Your task to perform on an android device: I am going to use a new device , remove all my calendar data by Signing out of the calendar app
Image 0: 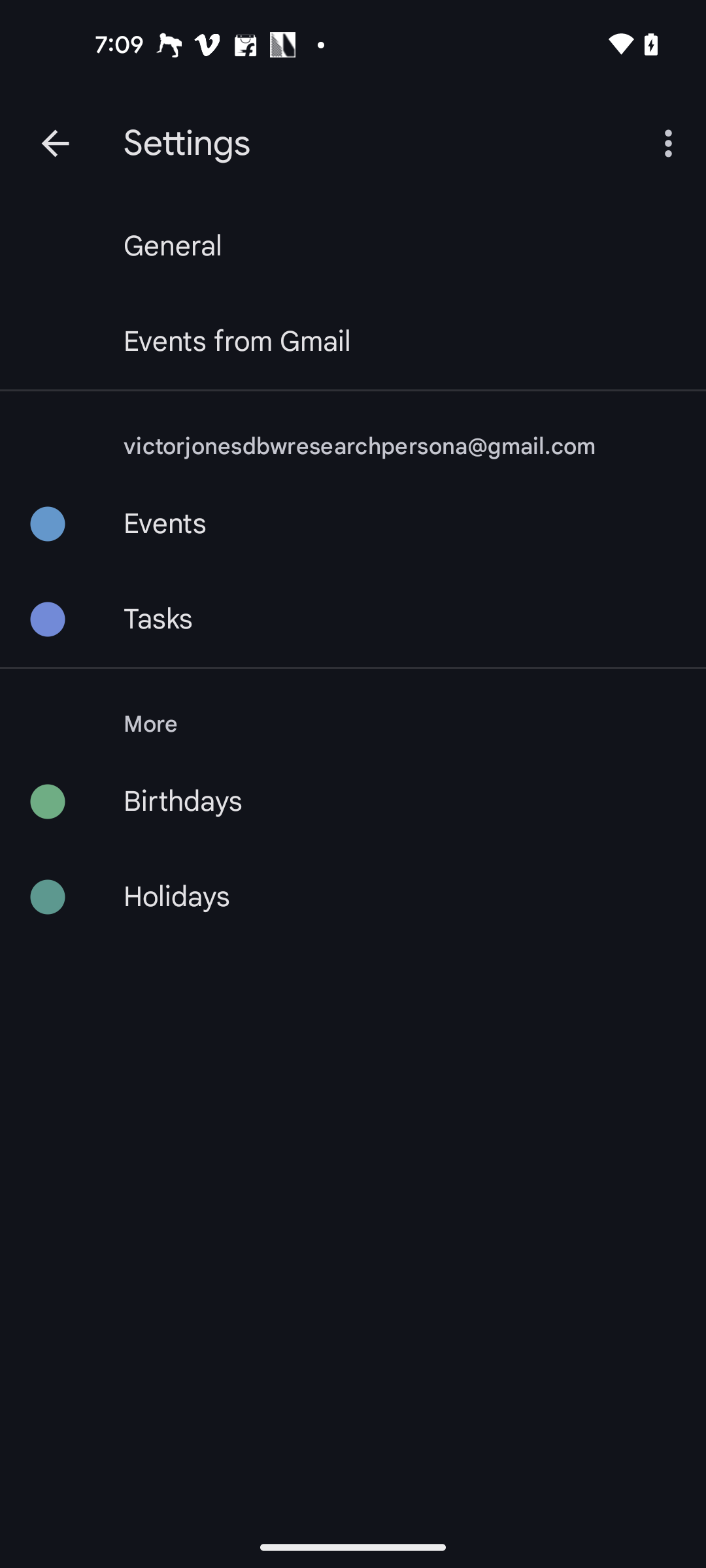
Get back to the Previous page of the Calendar app
Step 0: press back button
Image 1: 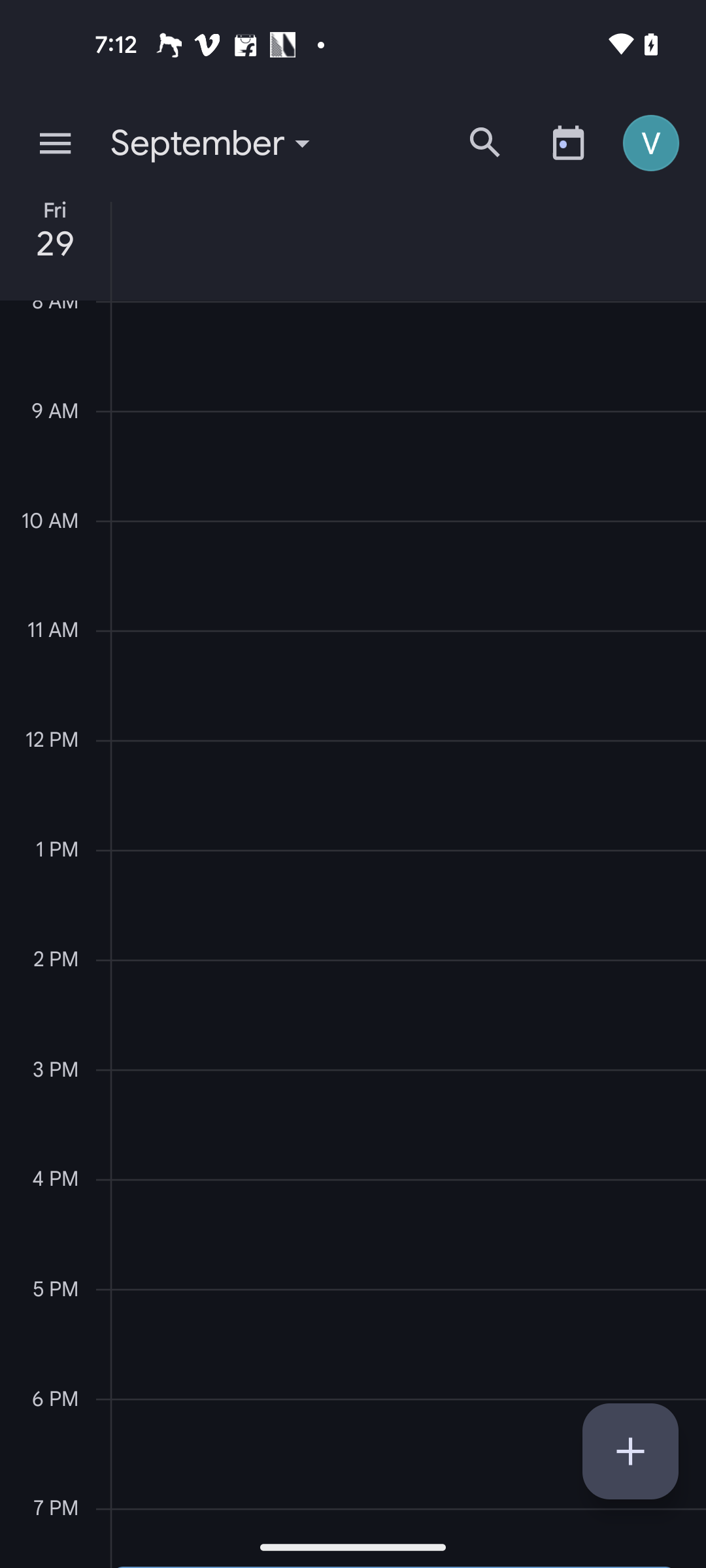
Click on the V profile icon at the top right corner of the screen
Step 1: click (658, 142)
Image 2: 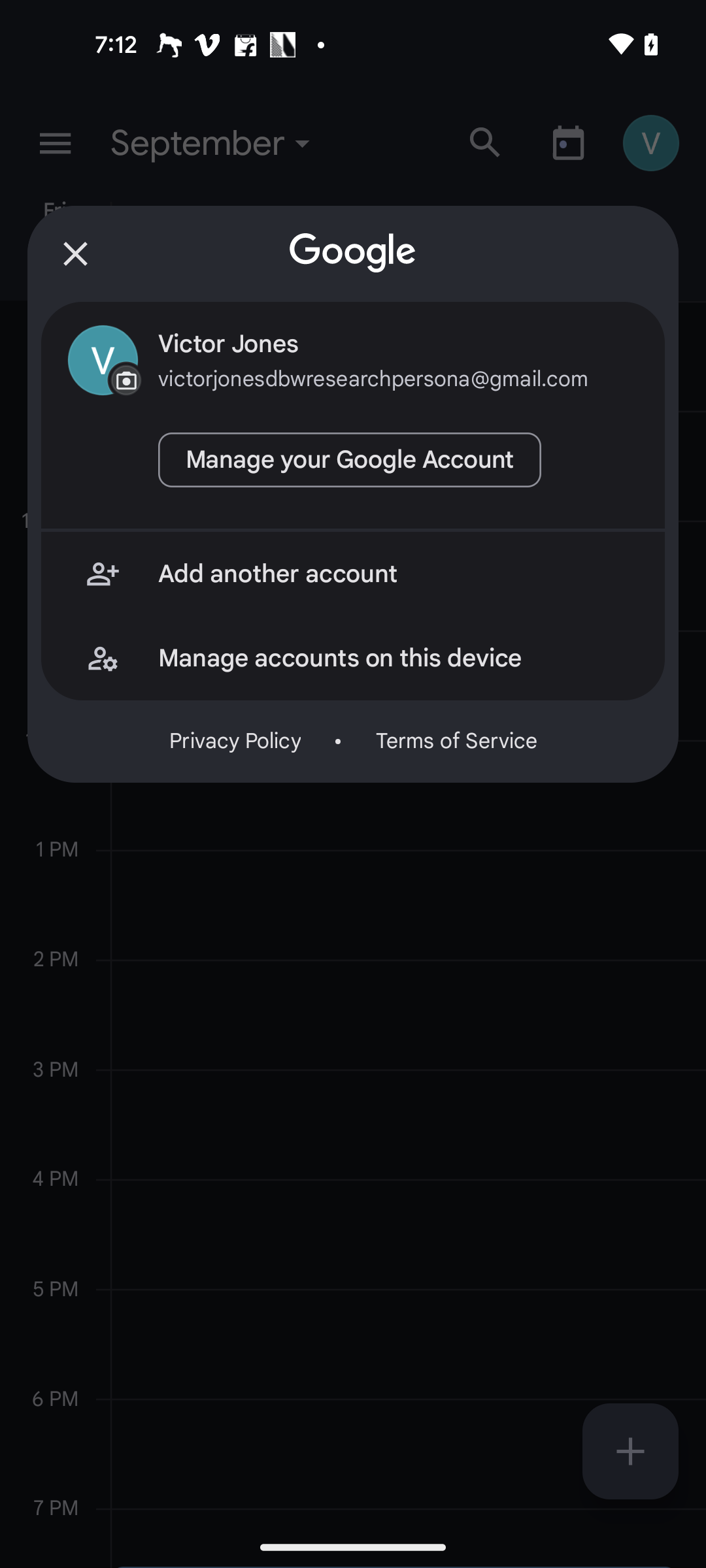
Click on the Manage accounts setting
Step 2: click (397, 658)
Image 3: 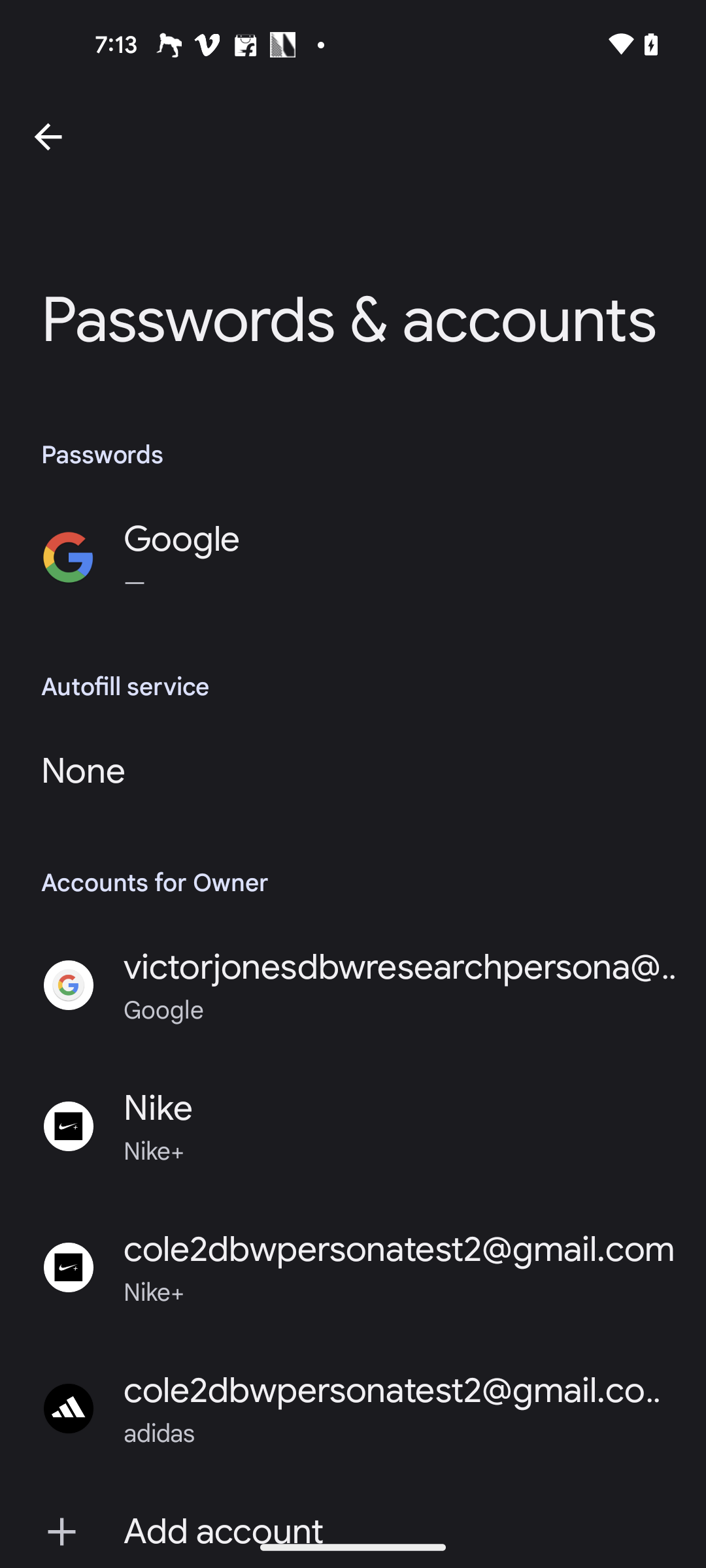
Click on the victorjonesdbwresearchpersona@gmail.com account
Step 3: click (401, 967)
Image 4: 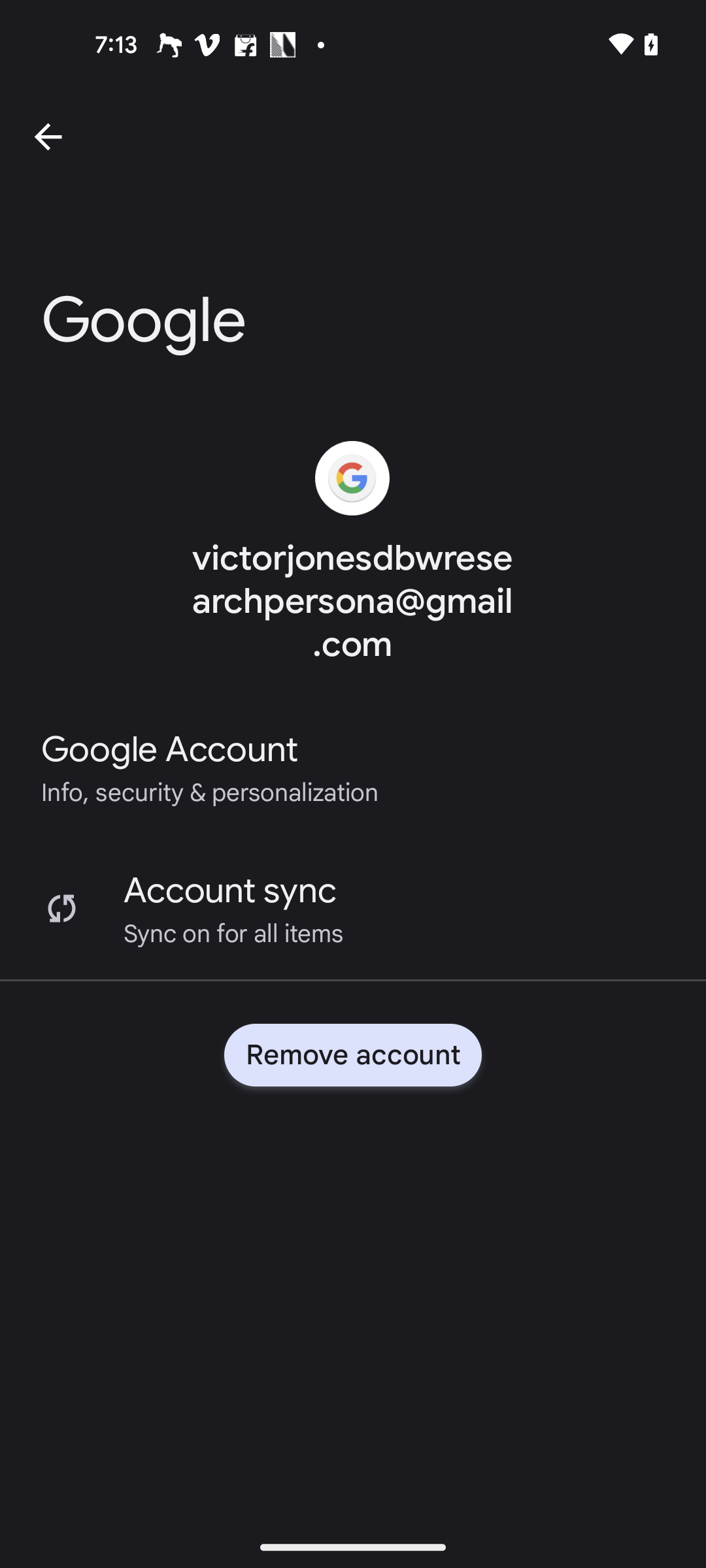
Click on the Remove account button 
Step 4: click (353, 1054)
Image 5: 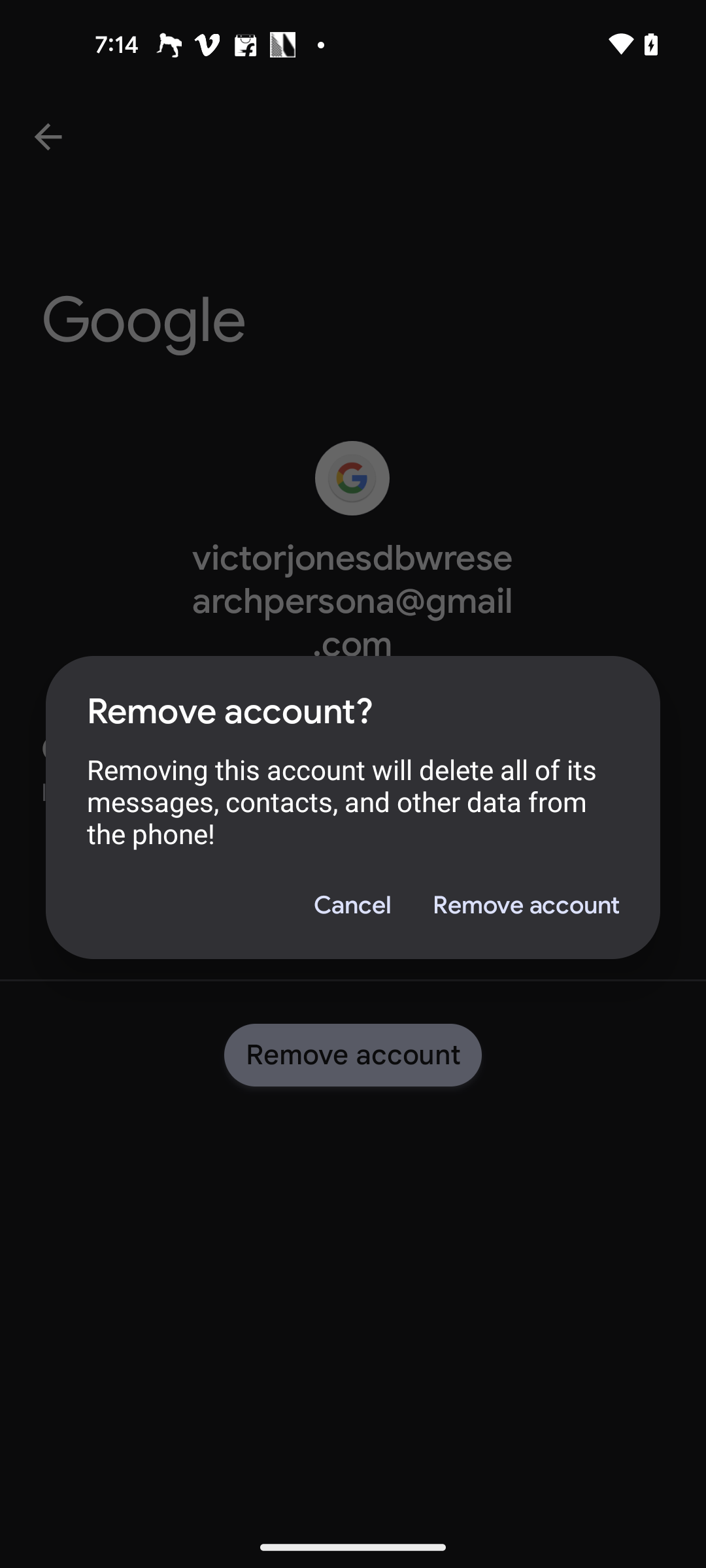
Click on the Remove account button in the pop up
Step 5: click (525, 905)